Your task to perform on an android device: I would like to add first vedio from vedios section on the presentation third's  slide using the power point app
Image 0: 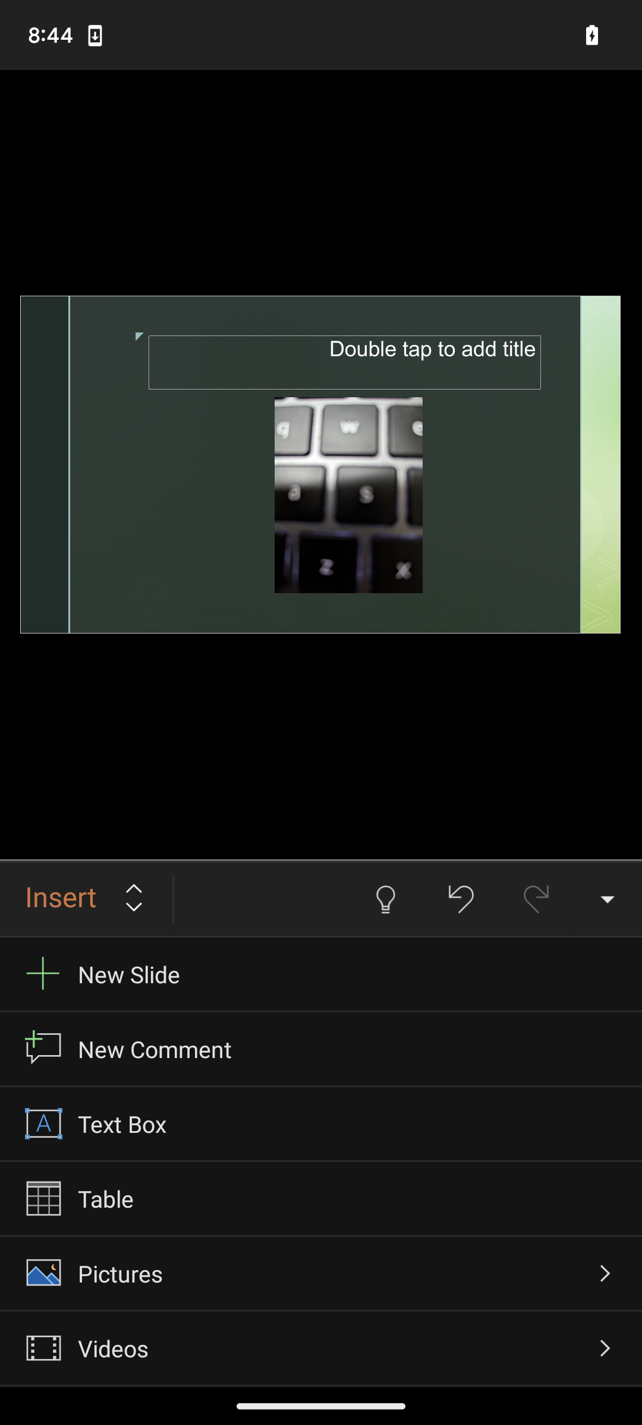
click on the first option ( new slide) on the pop up window at bottom of the screen 
Step 0: click (321, 974)
Image 1: 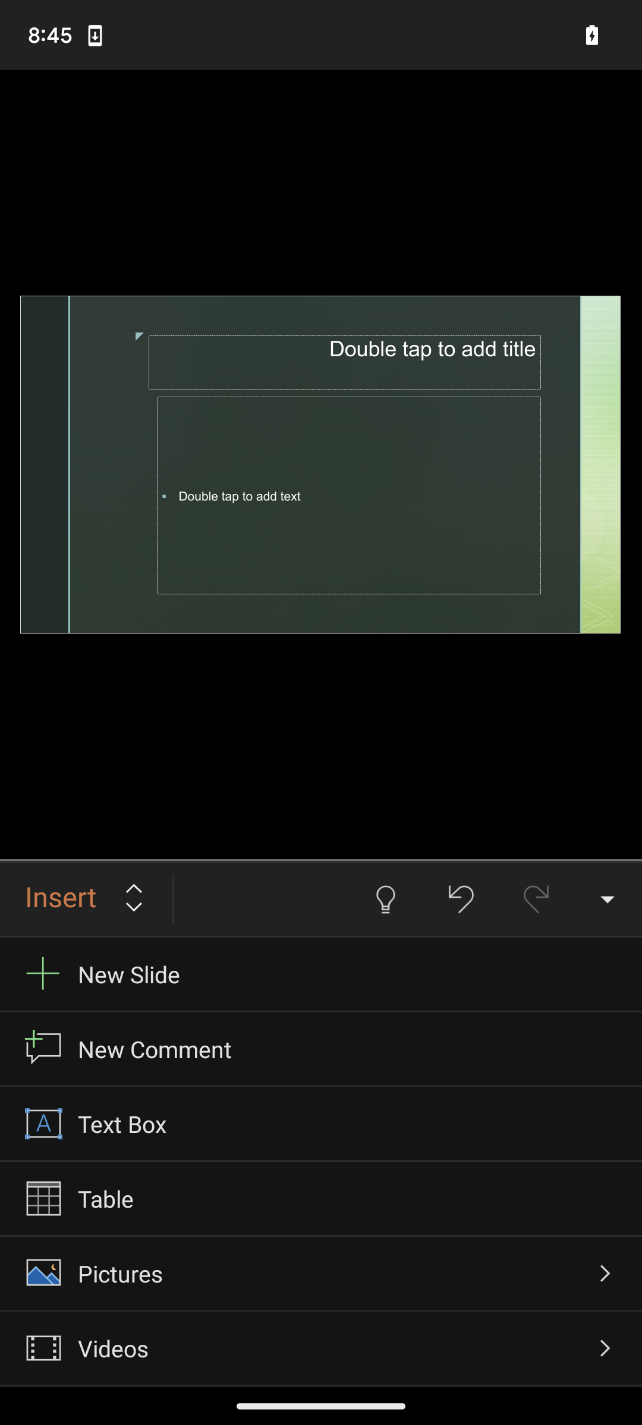
choose Videos button ( last option) on the pop up window at the bottom of the screen to add video in the slide 
Step 1: click (321, 1348)
Image 2: 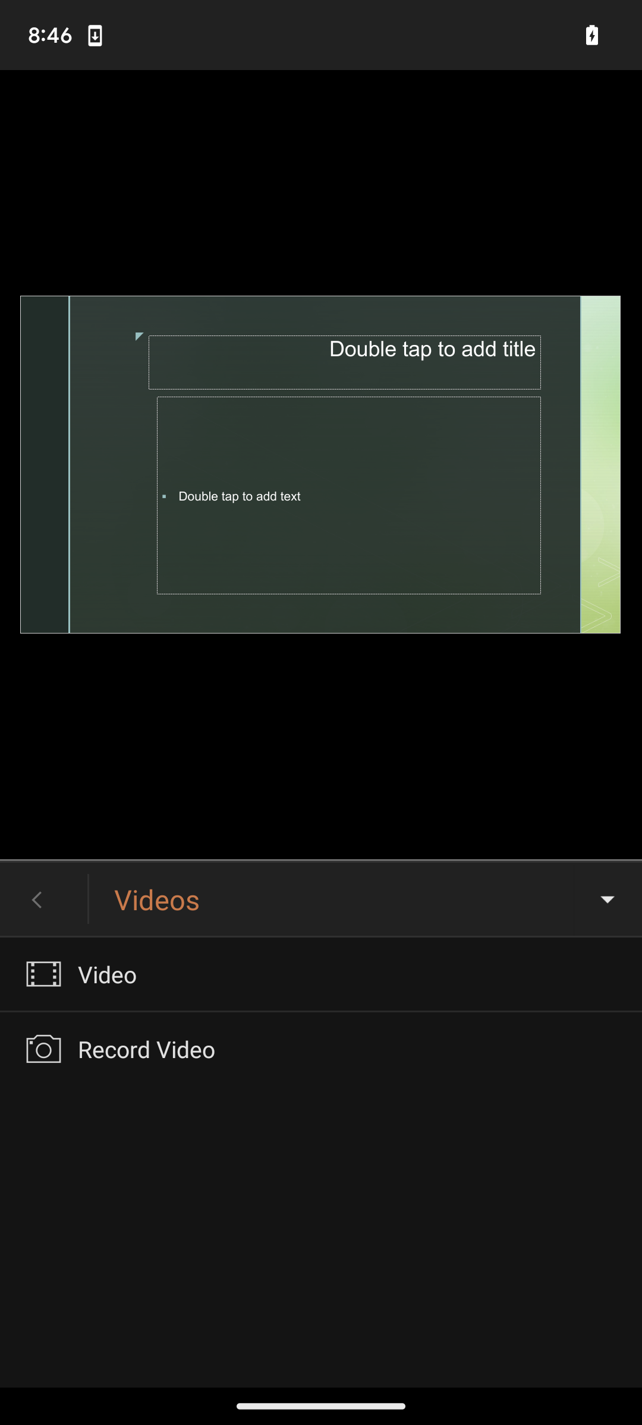
click on first option ( Video) on the pop up window at the bottom of the screen 
Step 2: click (321, 974)
Image 3: 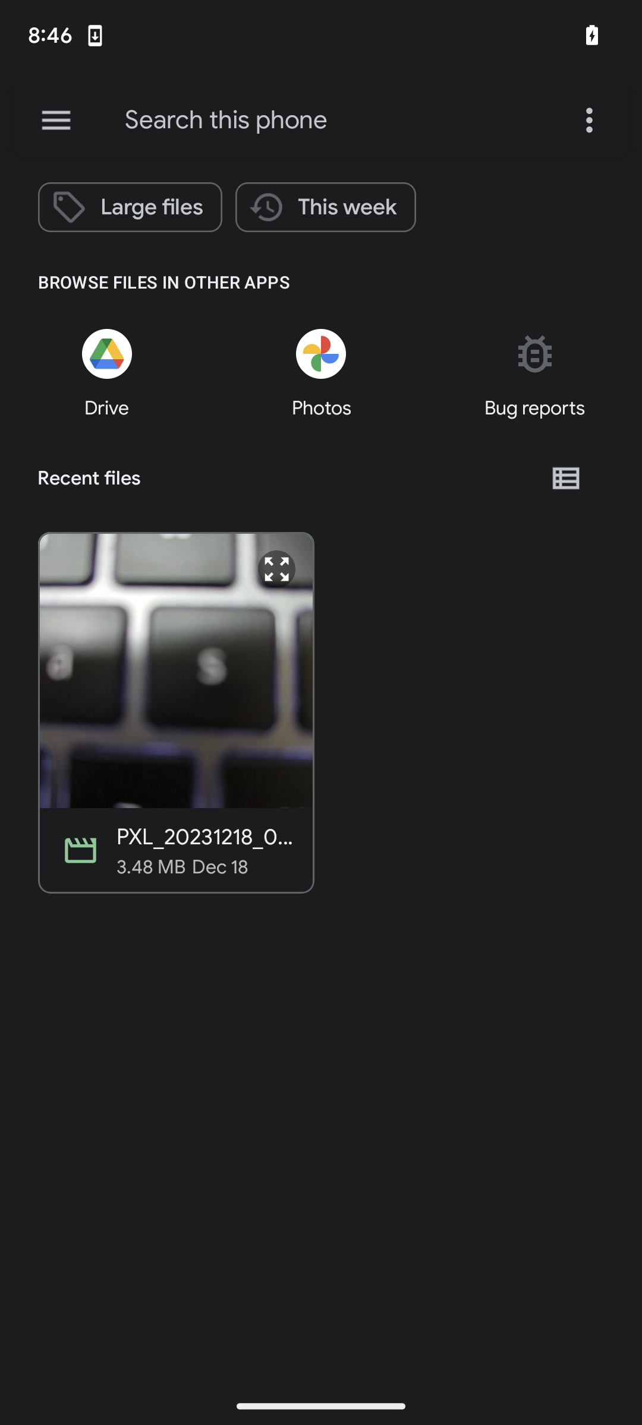
click on the first option available at the screen 
Step 3: click (171, 634)
Image 4: 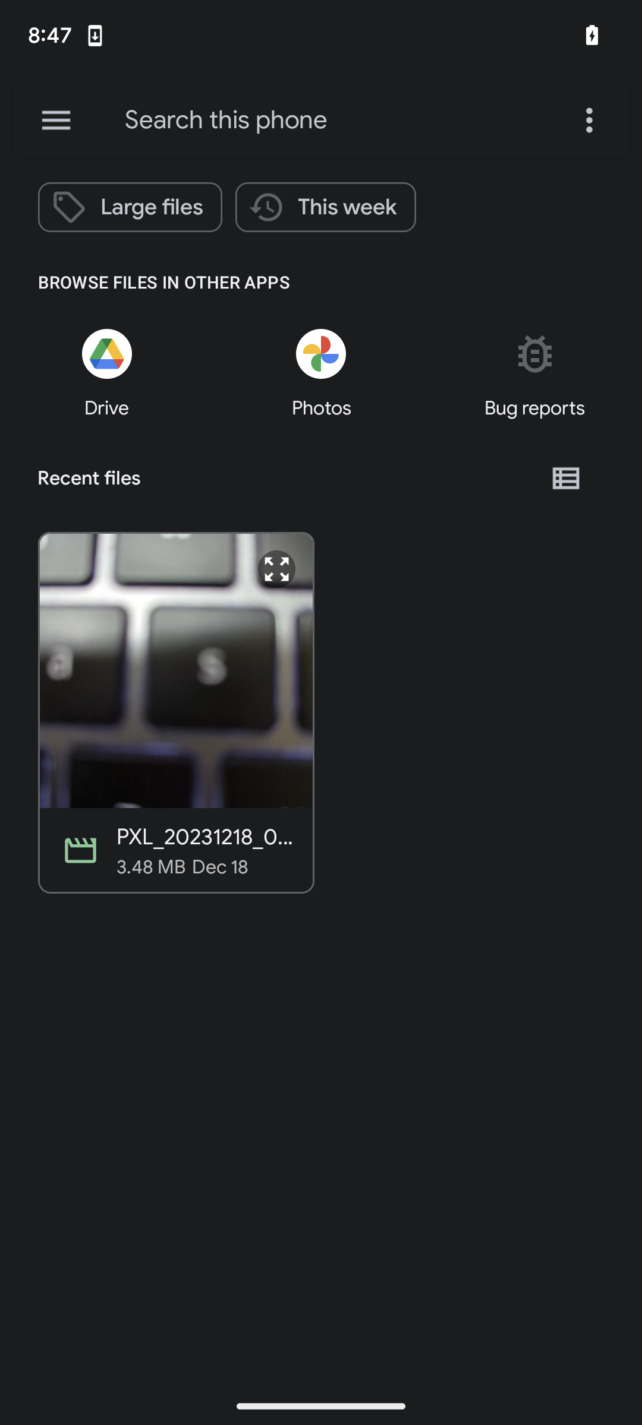
click on the first option available at the screen 
Step 4: click (235, 648)
Image 5: 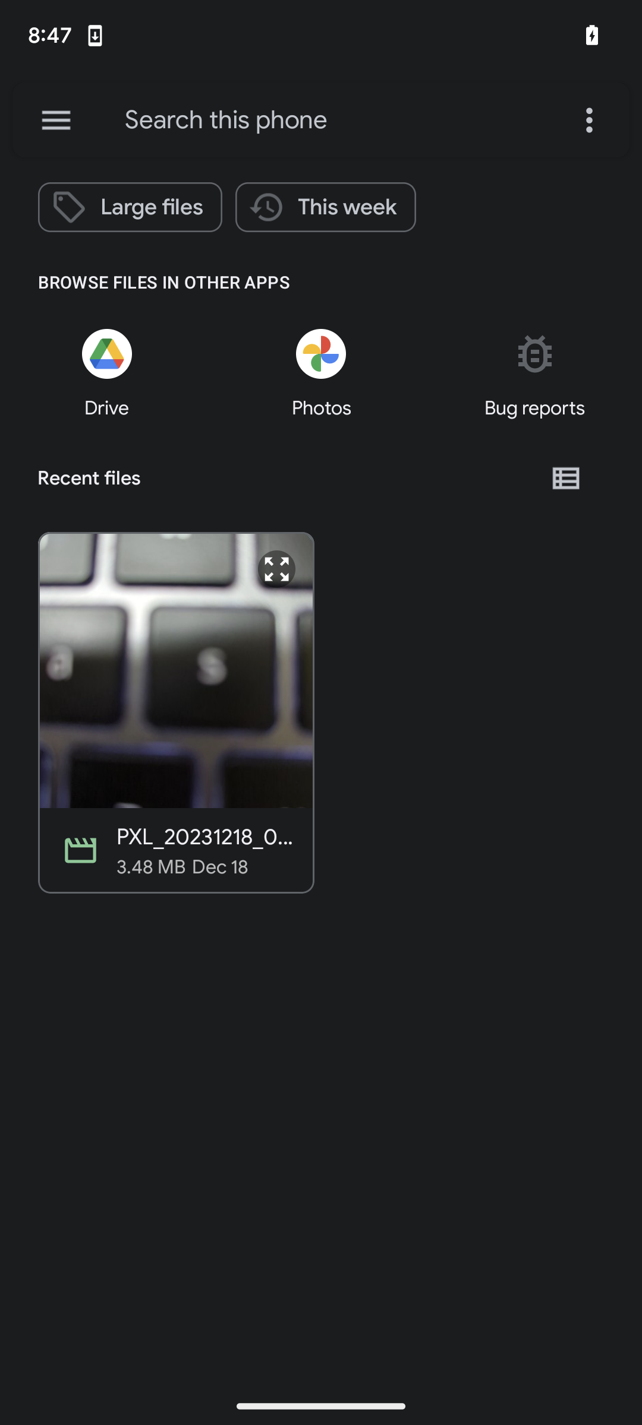
click on the first option available at the screen 
Step 5: wait